Your task to perform on an android device: I received an email from Aakash Gahlot with the Subject Urgent Document, and I'd like to respond to it and acknowledge it.
Image 0: 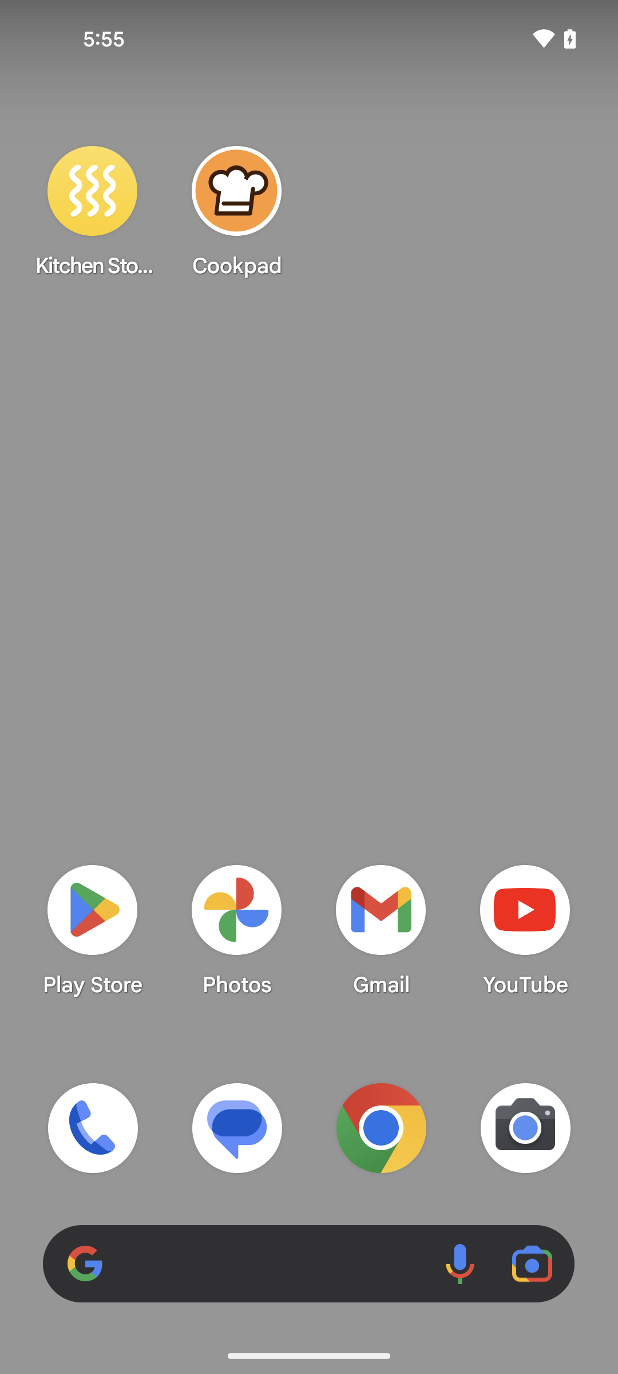
open the Gmail app
Step 0: open app "Gmail"
Image 1: 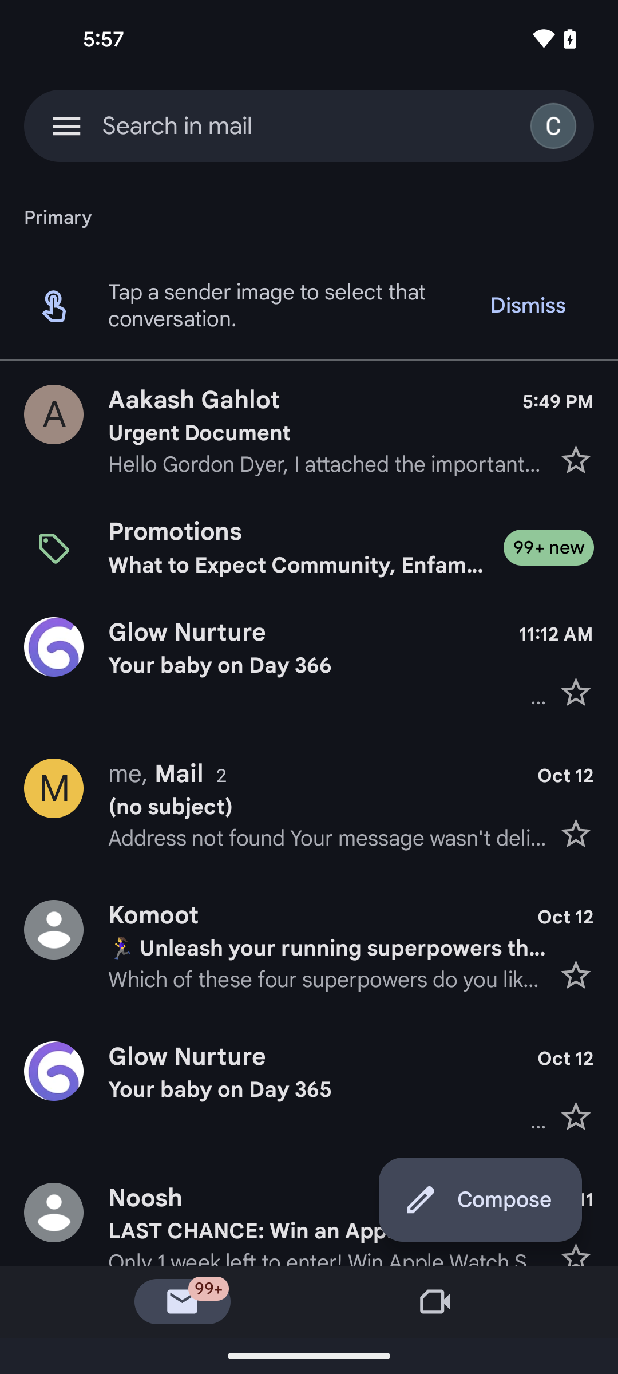
click on the first email from Aakash Gahlot
Step 1: click (309, 400)
Image 2: 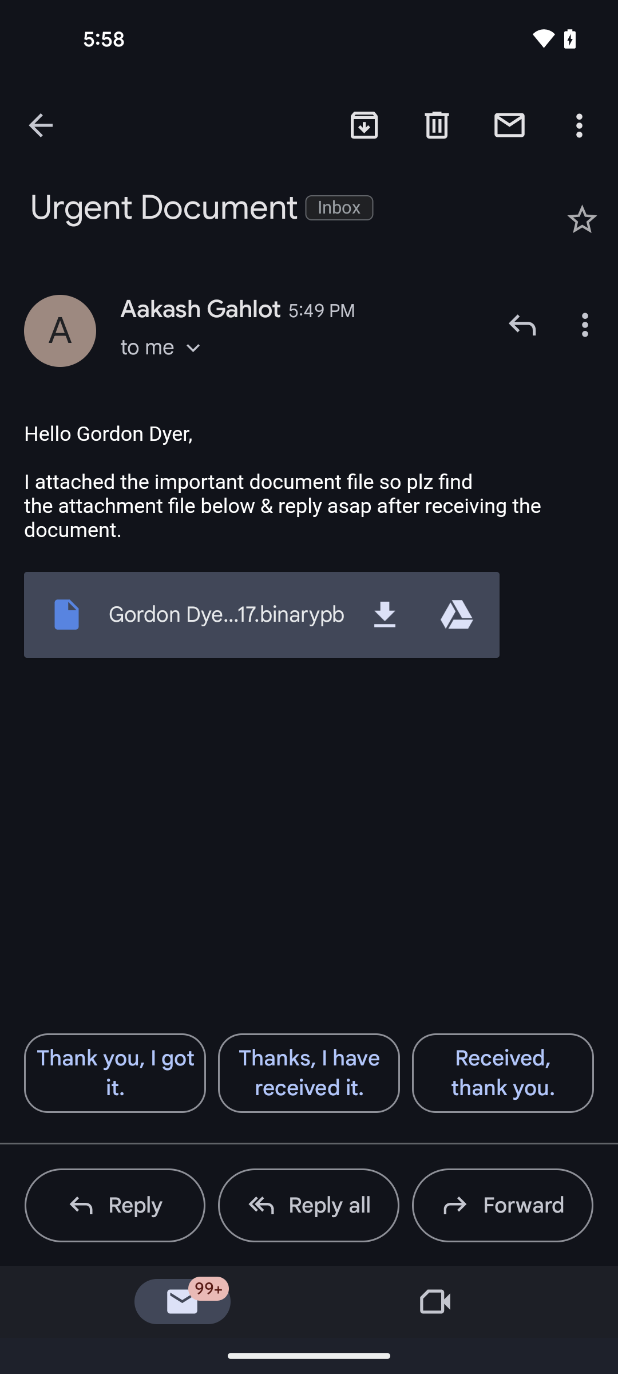
click on the Reply option
Step 2: click (136, 1205)
Image 3: 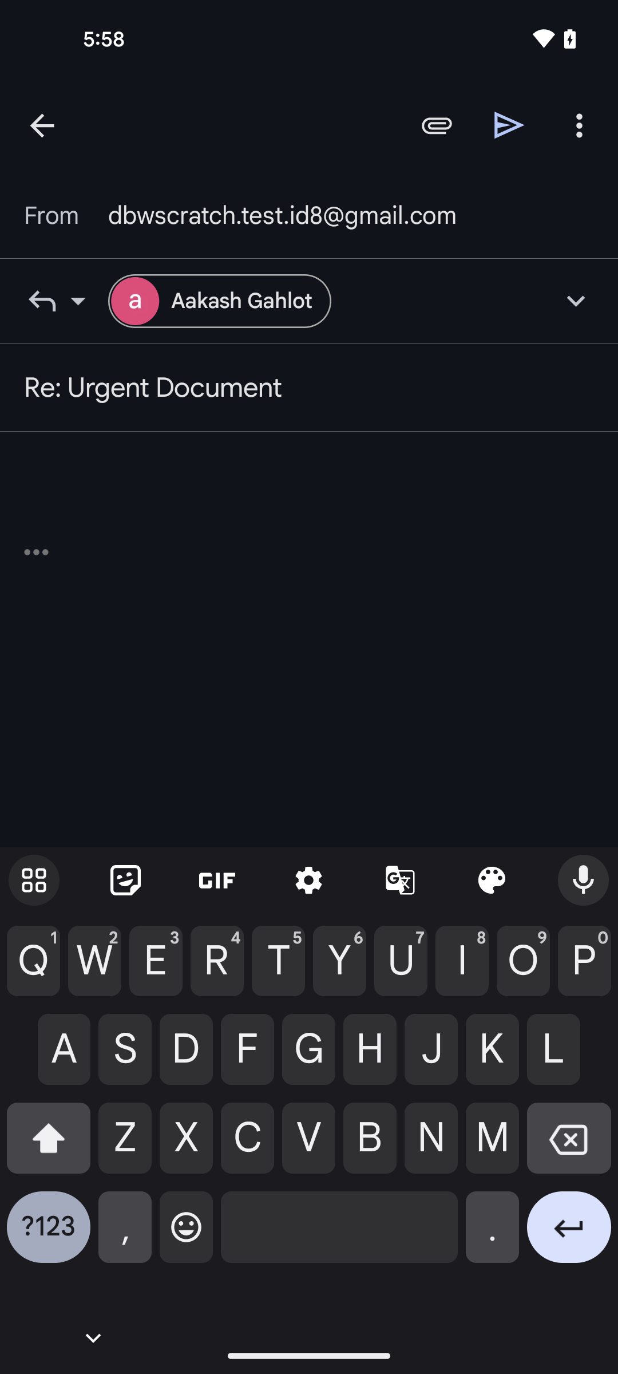
type the reply  I Acknowledge
Step 3: type "I Acknowledge"
Image 4: 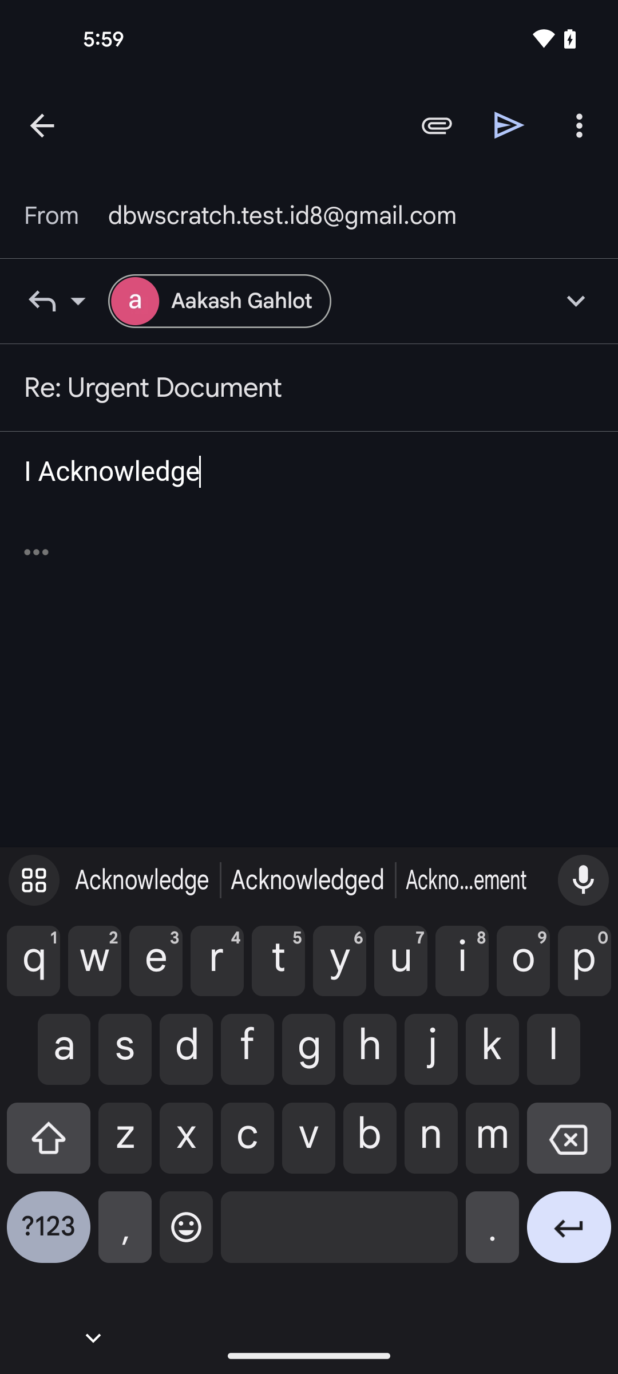
click on the send icon
Step 4: click (509, 125)